Your task to perform on an android device: On the Mondly Language app, I want to see how I'm progressing.
Image 0: 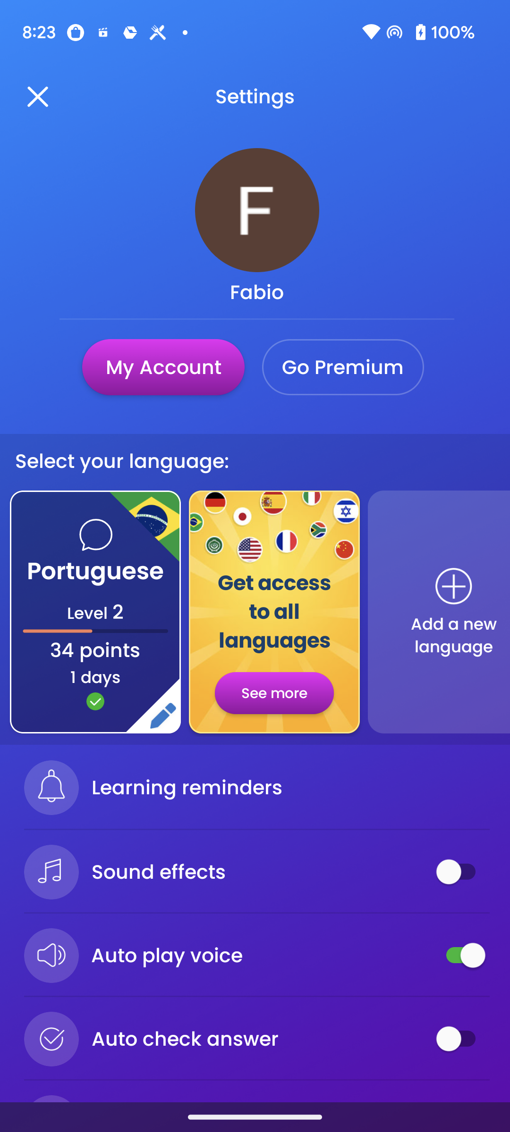
go back to the previous page
Step 0: press back button
Image 1: 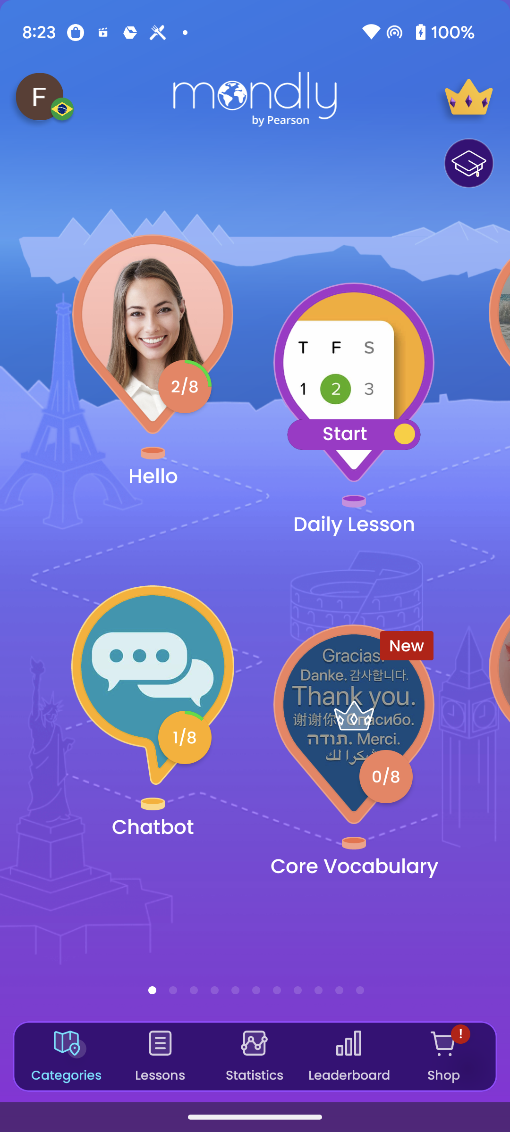
go to the statistics section at the bottom of the screen
Step 1: click (258, 1054)